Your task to perform on an android device: I want to add the first recording's title as Importance of hiking.
Image 0: 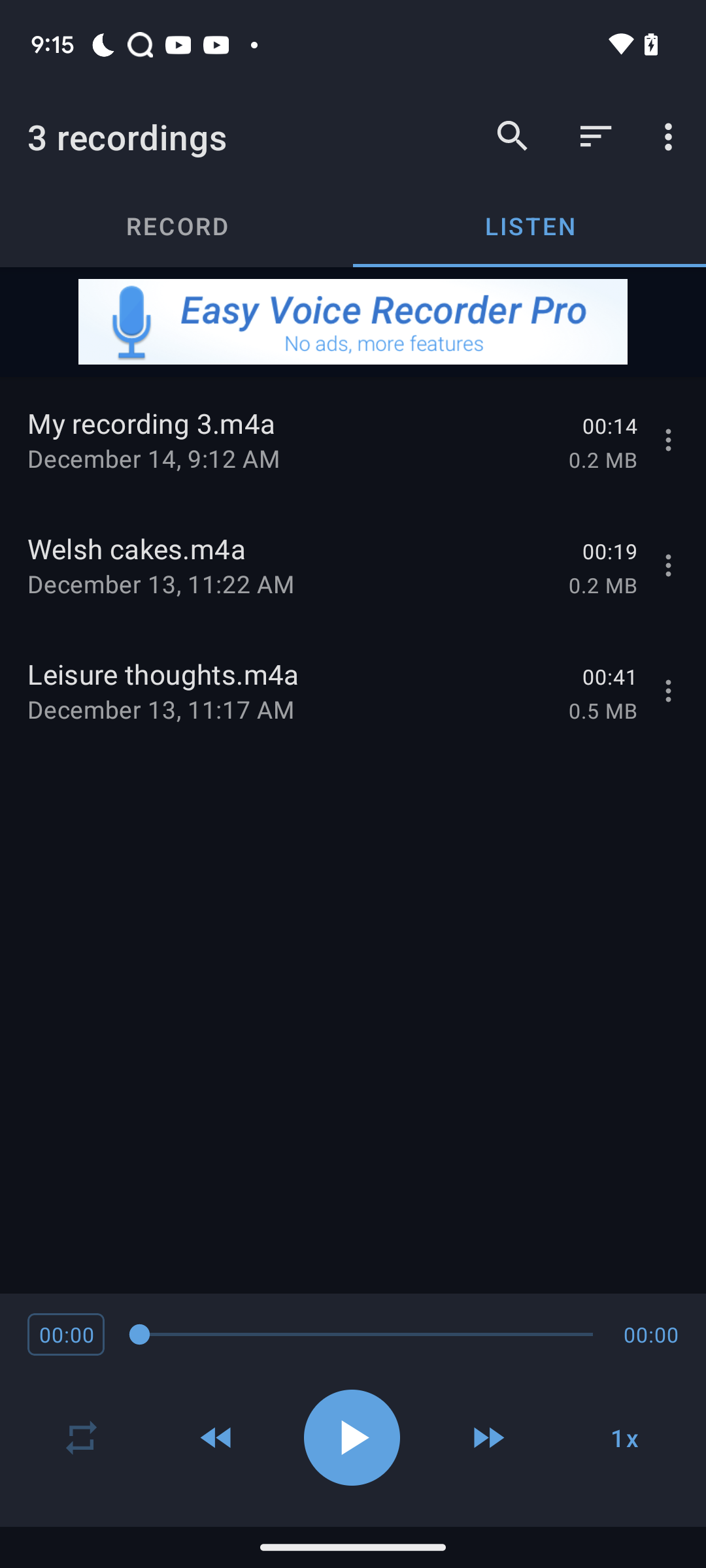
Click on the three dot icon of the first recording
Step 0: click (671, 440)
Image 1: 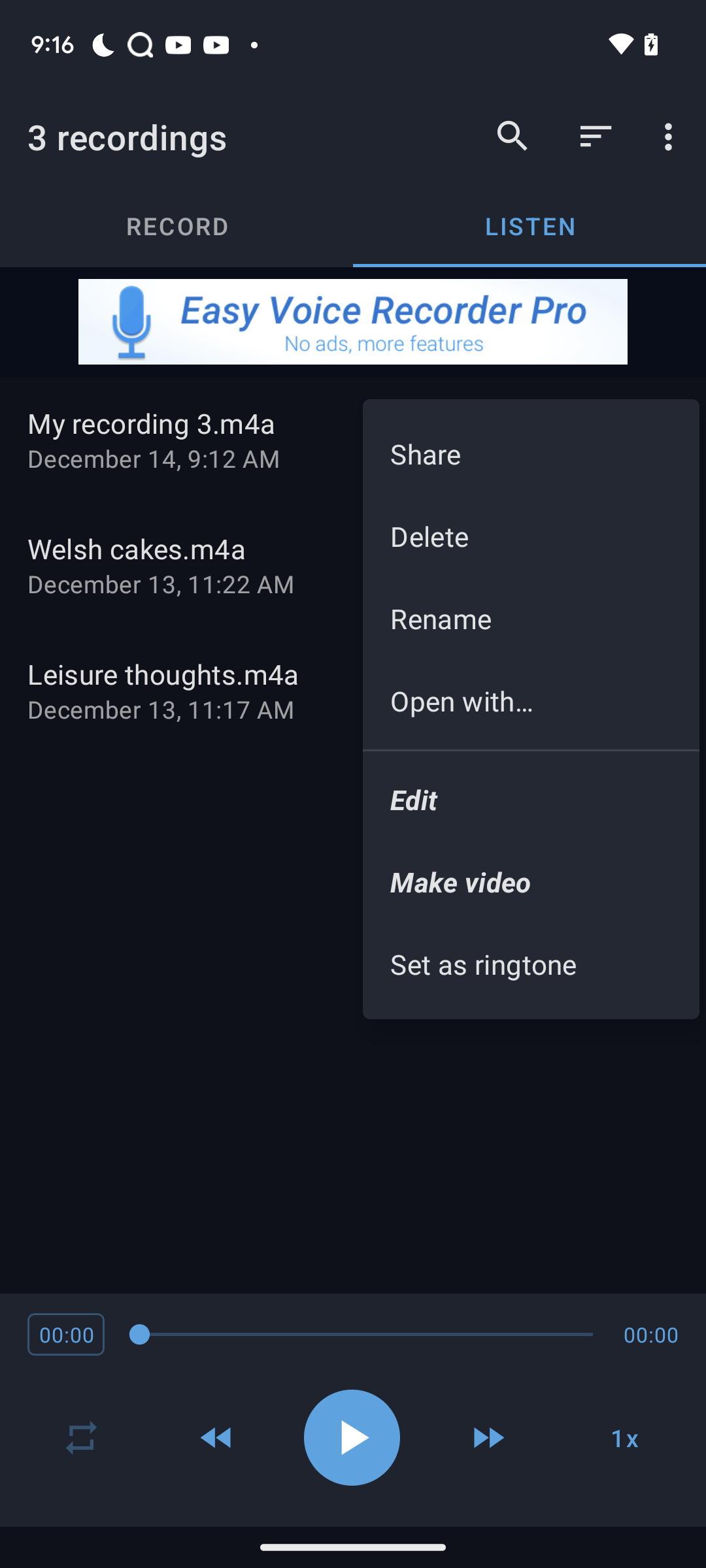
Click on the rename icon
Step 1: click (531, 618)
Image 2: 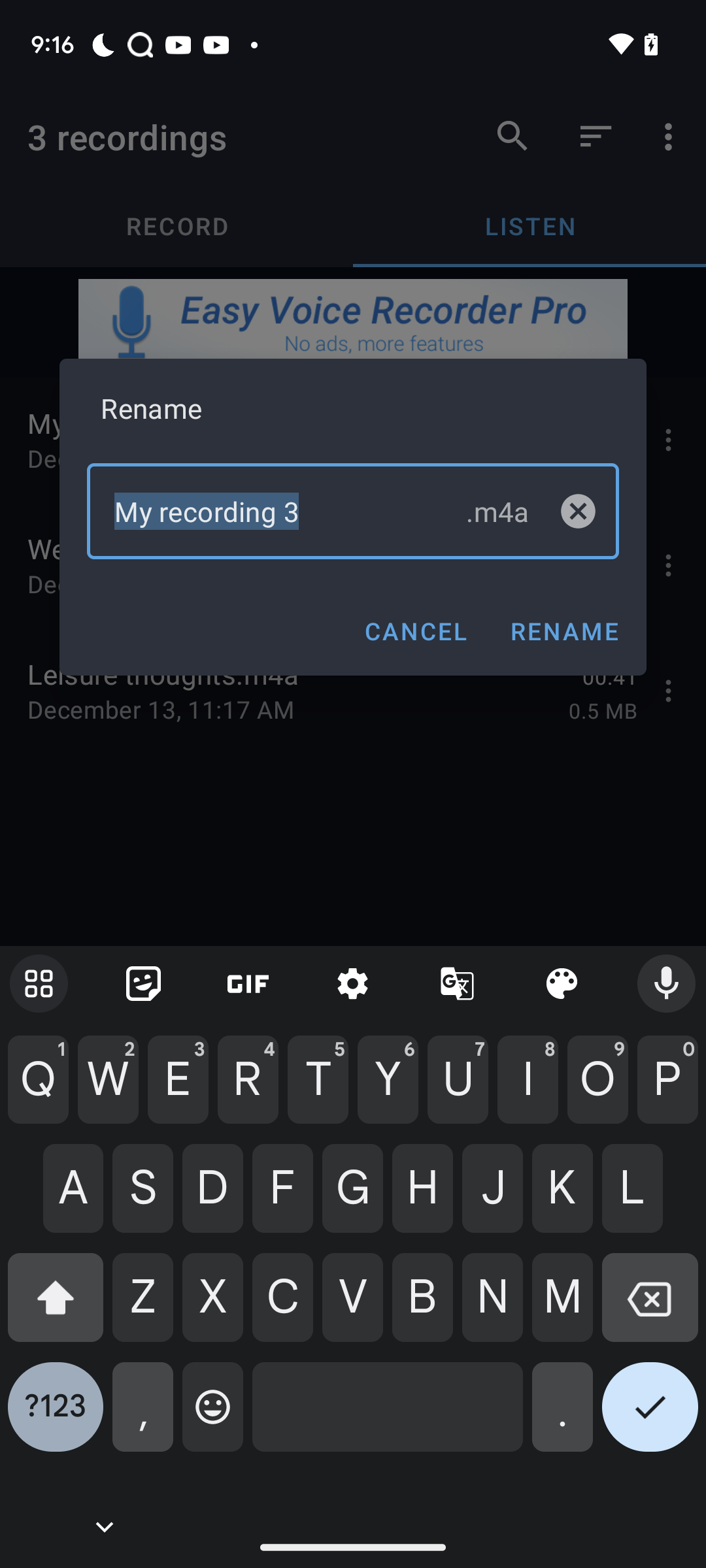
Click on the cross icon in the keypad
Step 2: click (650, 1307)
Image 3: 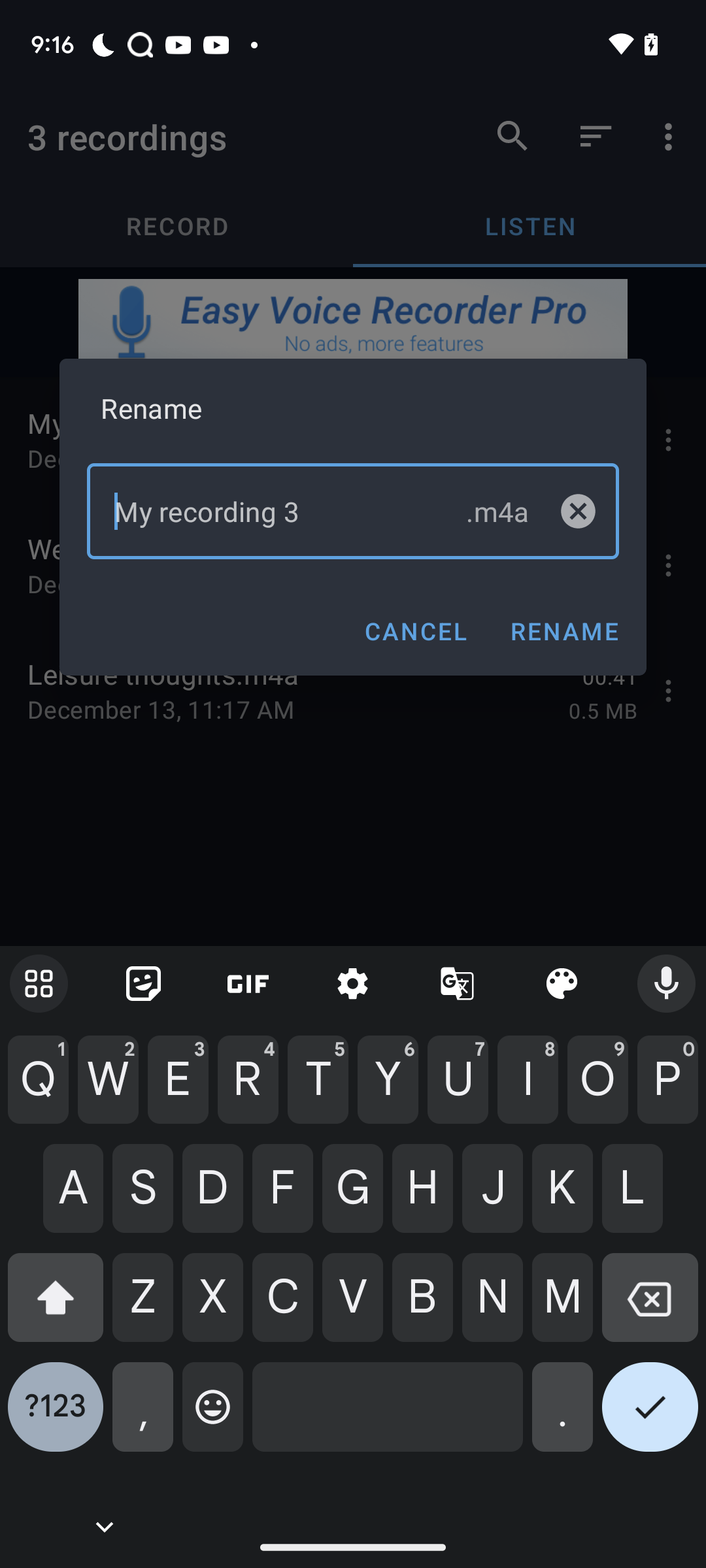
Enter text as Importance of hiking
Step 3: type "Importance of hiking"
Image 4: 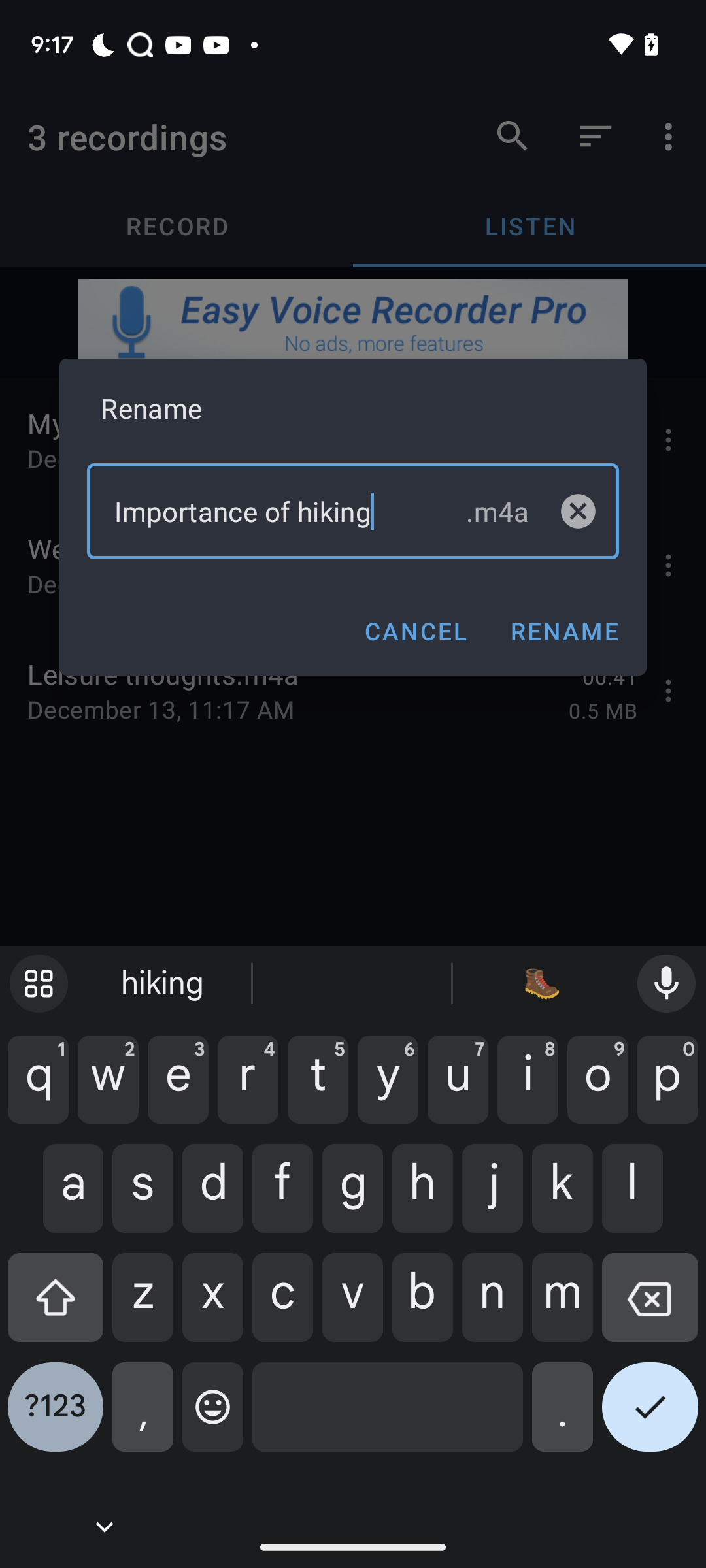
Click on the rename button
Step 4: click (563, 631)